Your task to perform on an android device: As I am taking a break from work and require to stay in peace for this view the details of the first property in Rome with approximately 4 people at the Rentalia app.
Image 0: 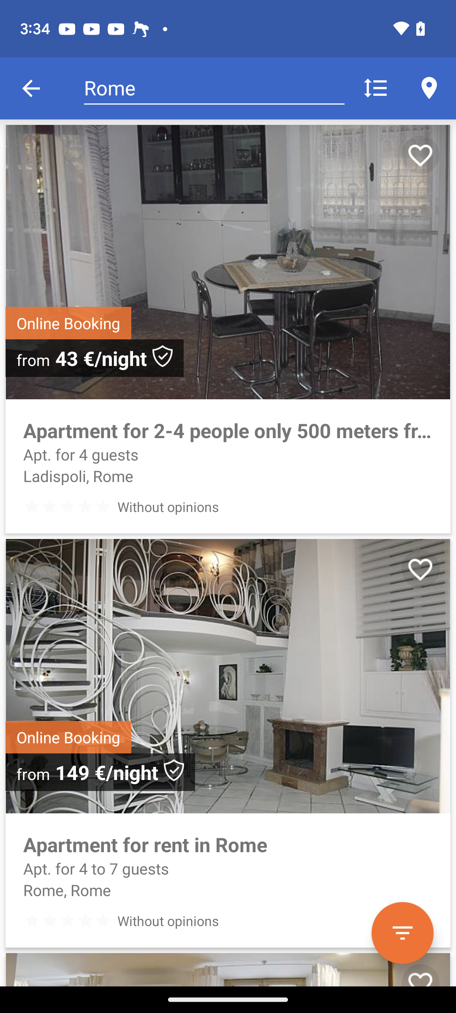
Click on the first search result
Step 0: click (228, 262)
Image 1: 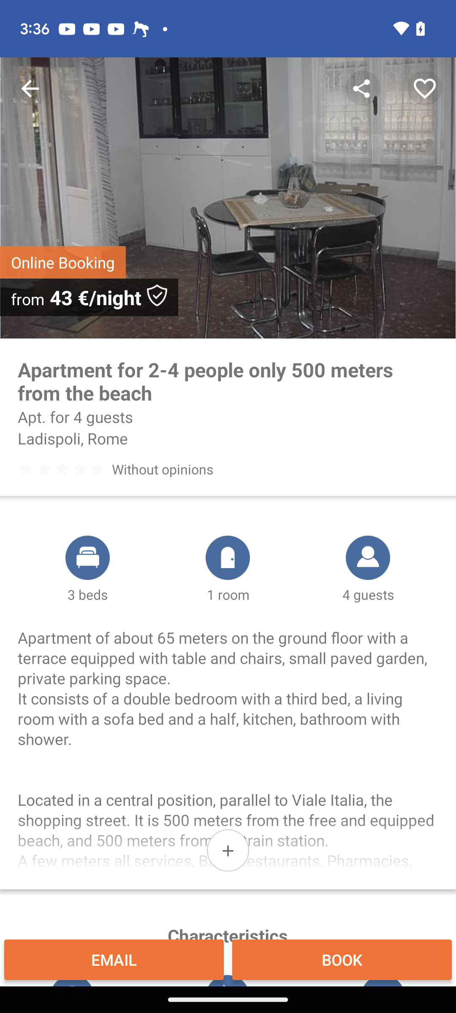
Swipe up to view the details of the property
Step 1: scroll down
Image 2: 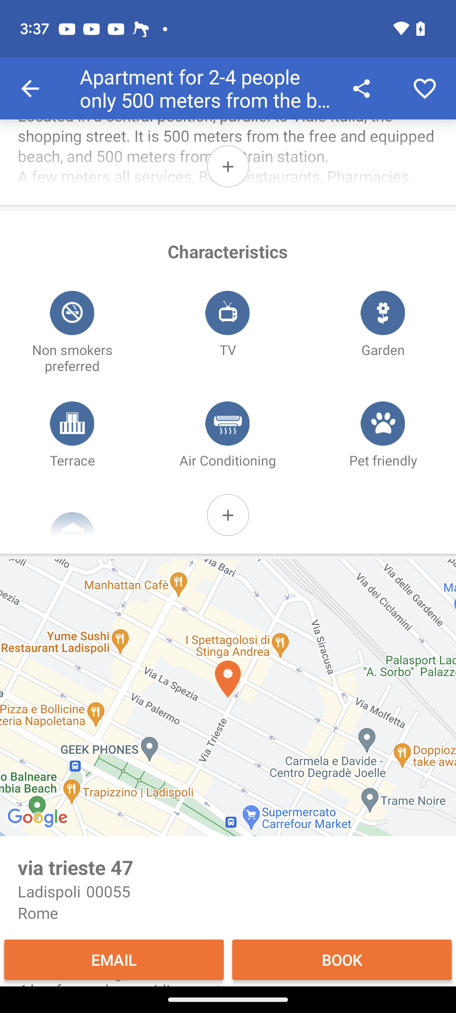
Swipe up to view the details of the property
Step 2: scroll down